Your task to perform on an android device: Play the Sleep sound to get the better sleep on the Insight Timer app.
Image 0: 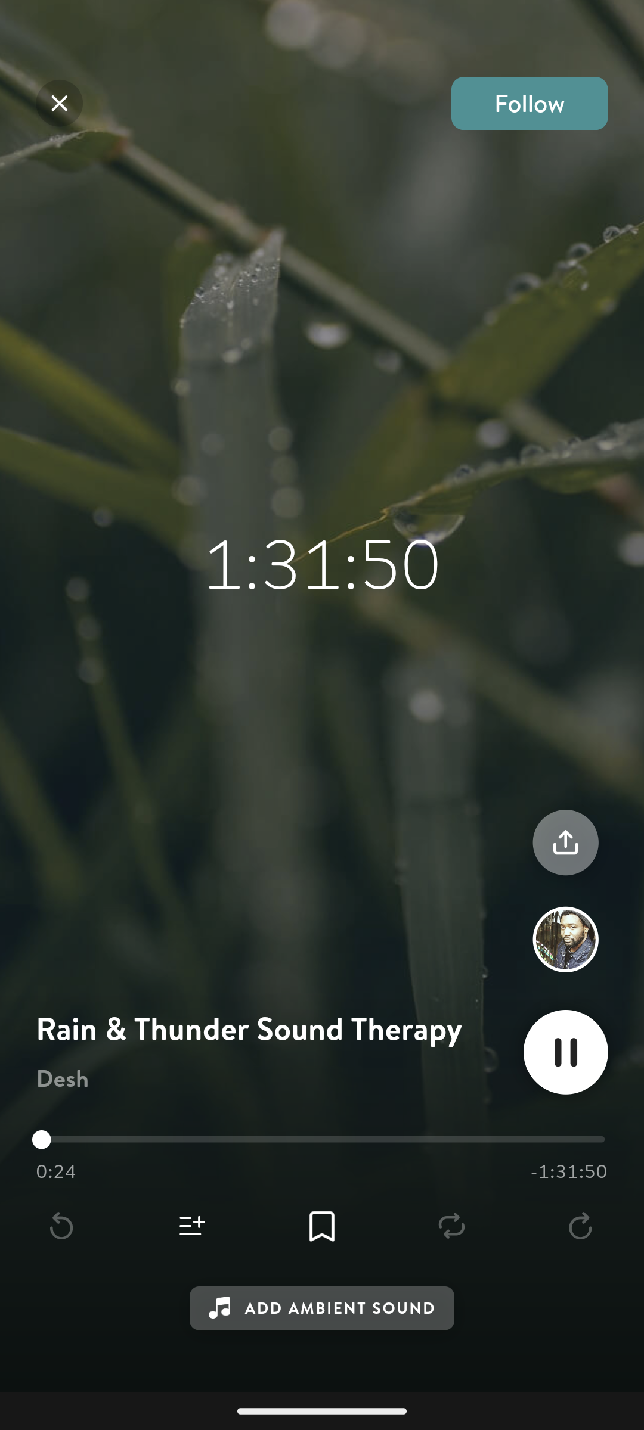
Go back to the search result screen.
Step 0: press back button
Image 1: 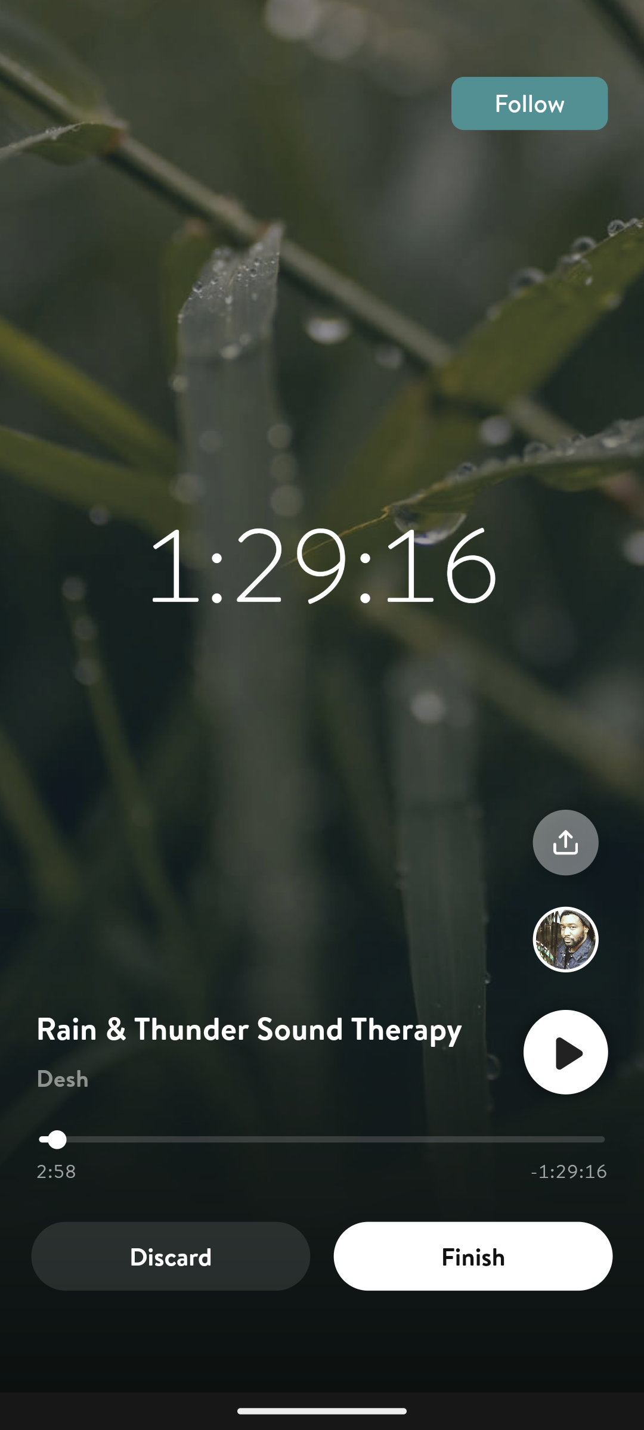
Go back to the search result screen.
Step 1: press back button
Image 2: 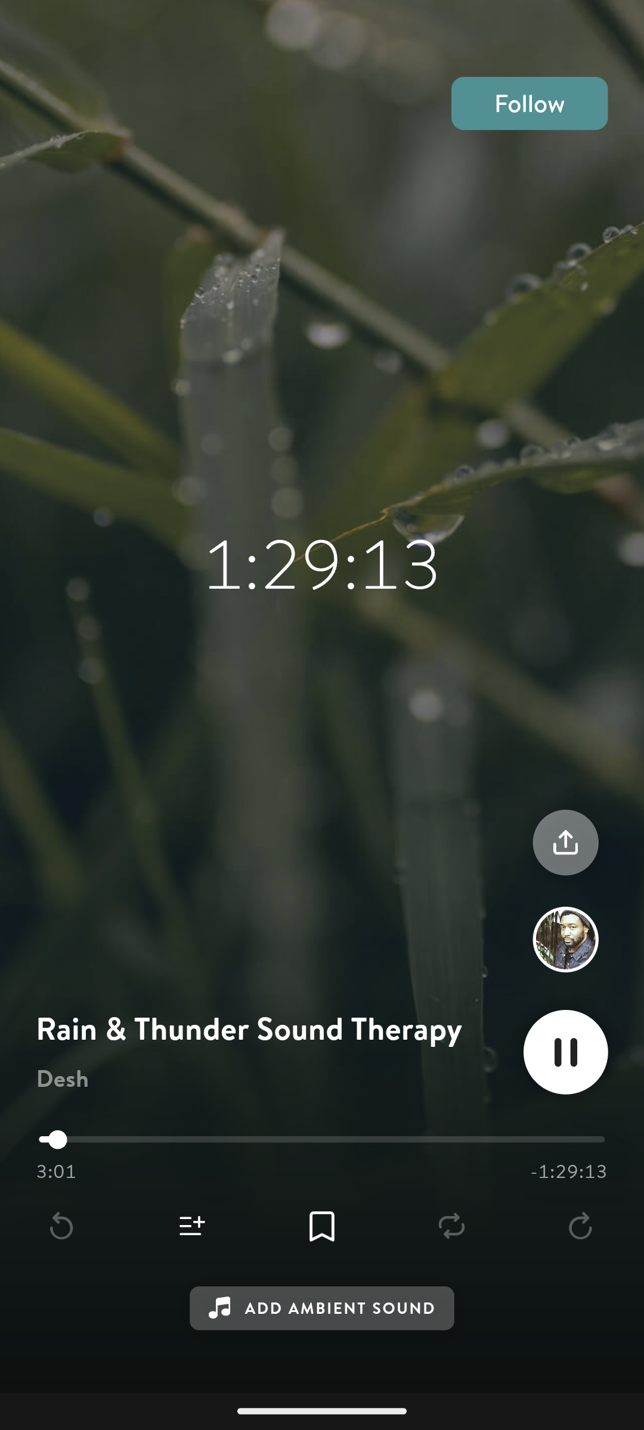
Go back to the search result screen.
Step 2: press back button
Image 3: 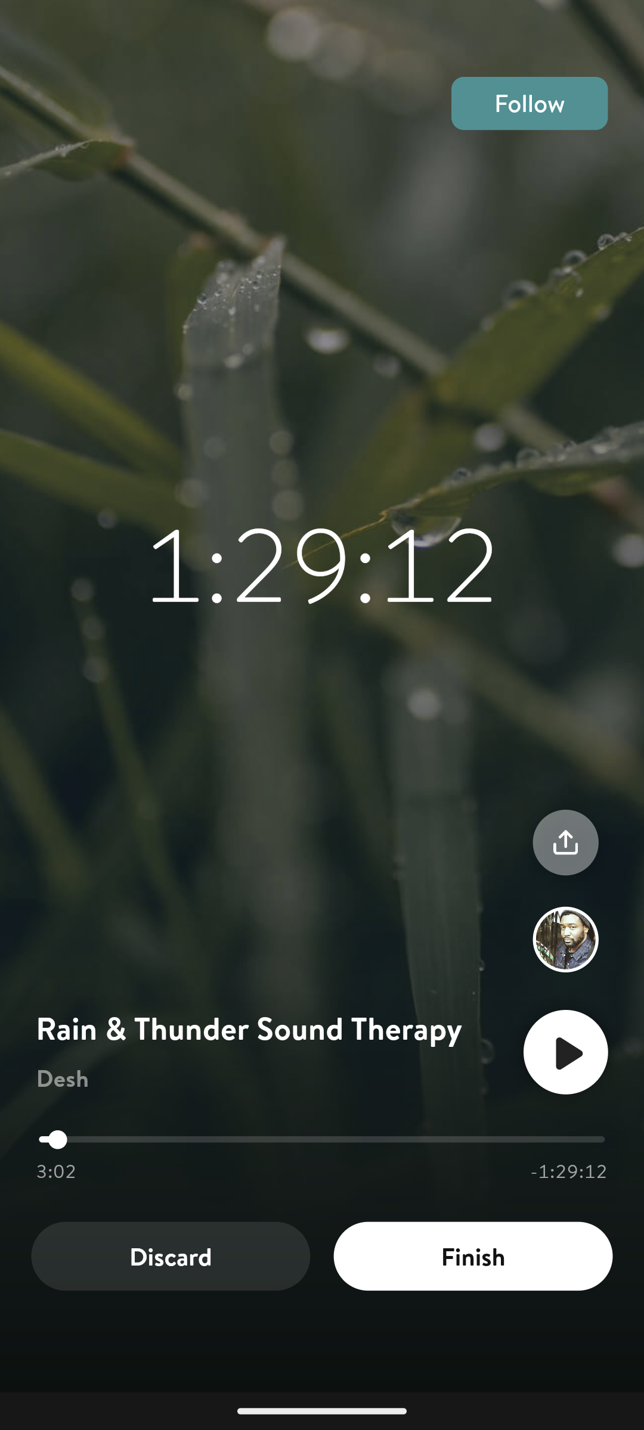
Click on Finish.
Step 3: click (473, 1256)
Image 4: 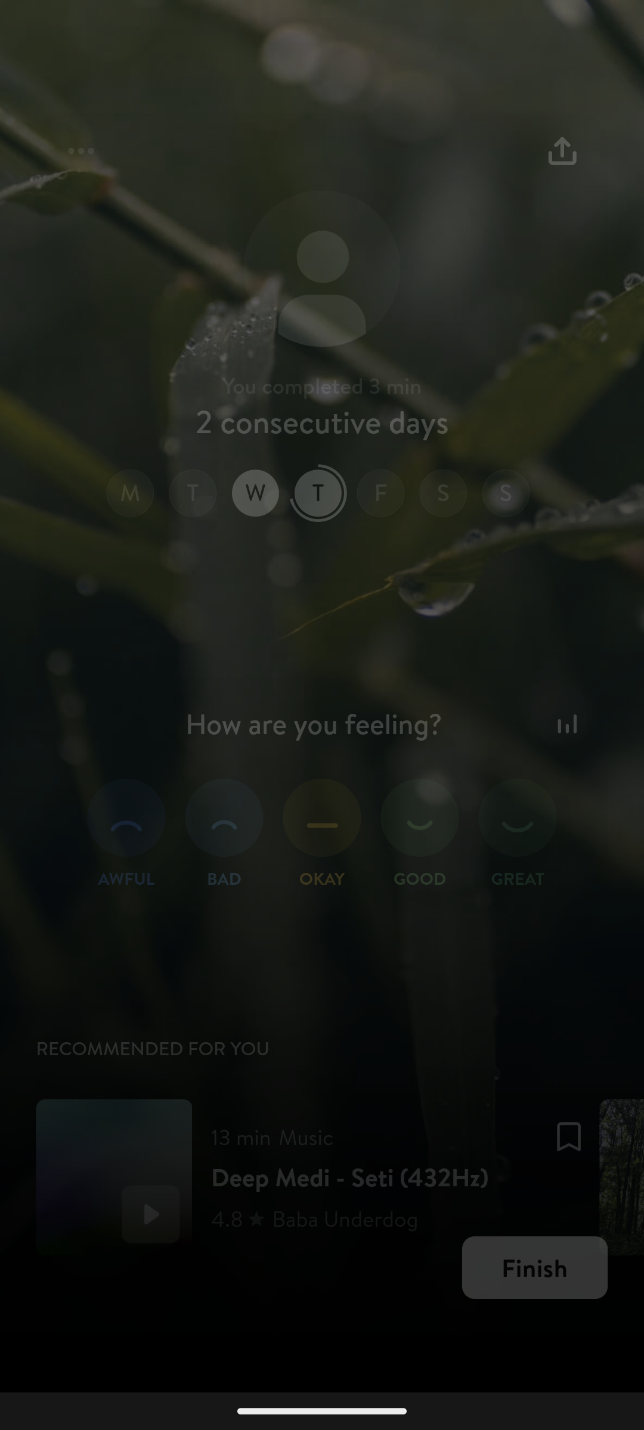
Go back.
Step 4: wait
Image 5: 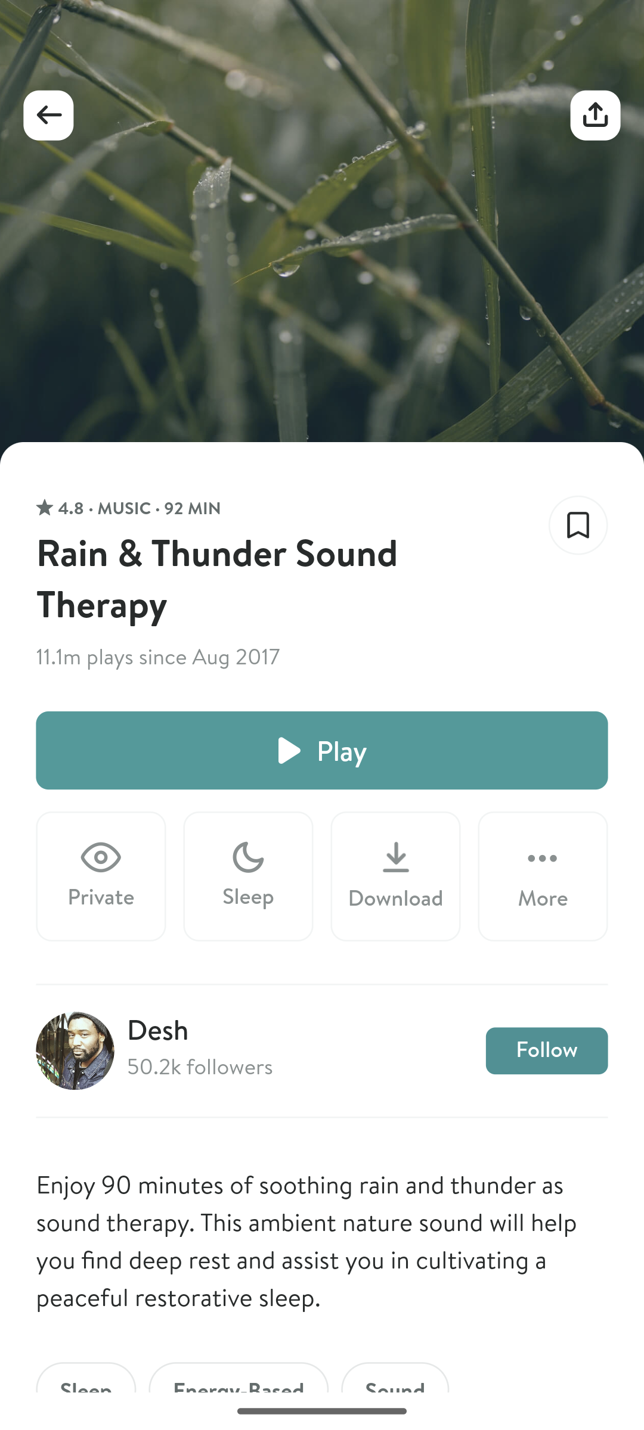
Go back.
Step 5: press back button
Image 6: 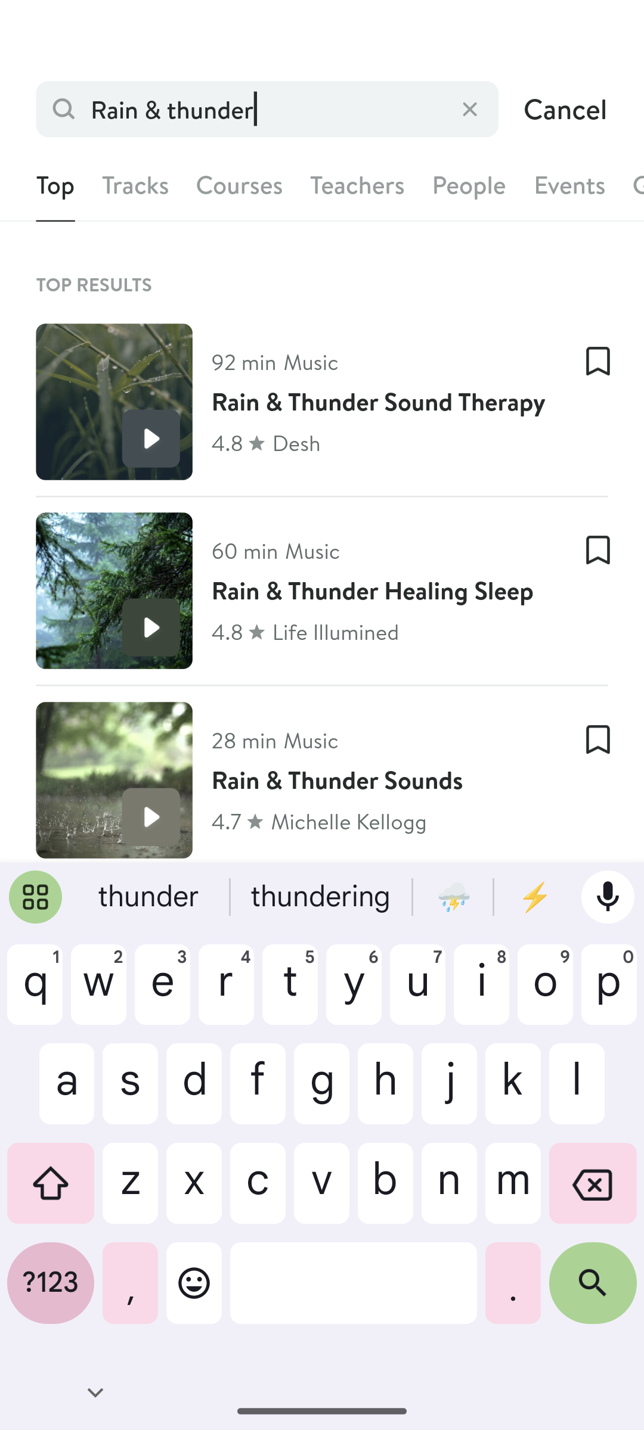
Type in Sleep.
Step 6: type "Sleep"
Image 7: 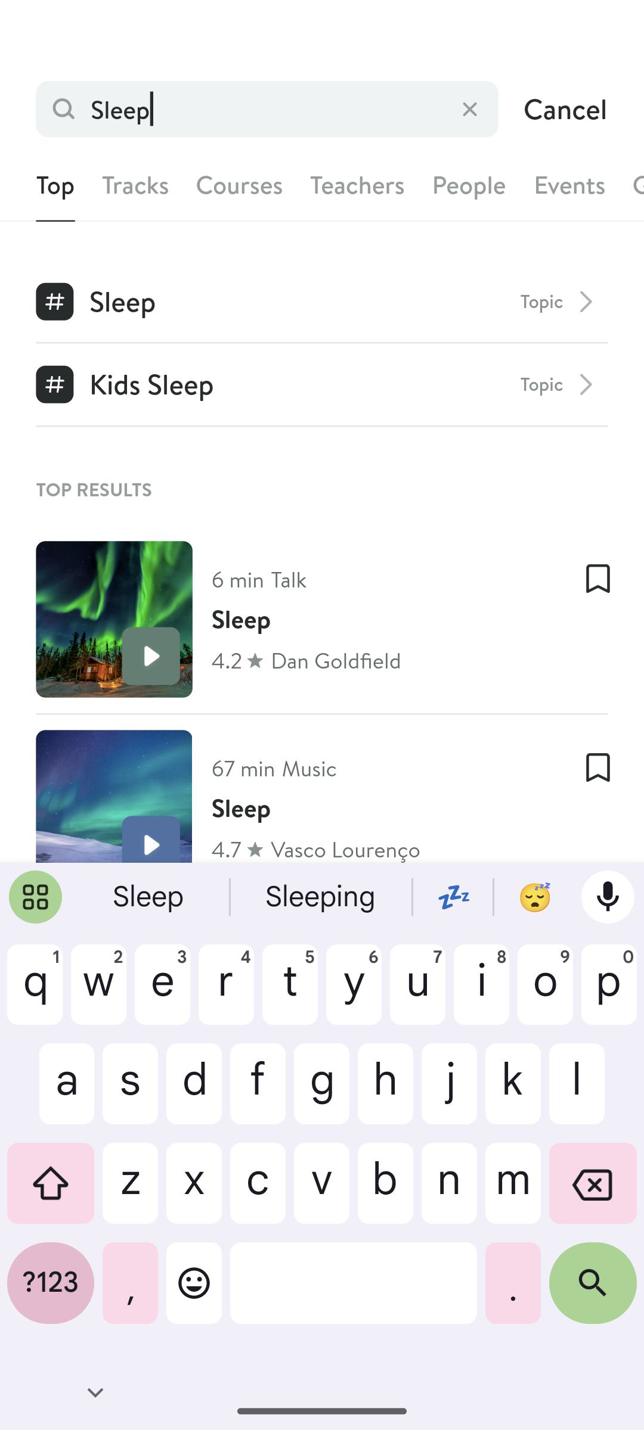
Click on the search button at the bottom right of the keyboard.
Step 7: click (593, 1292)
Image 8: 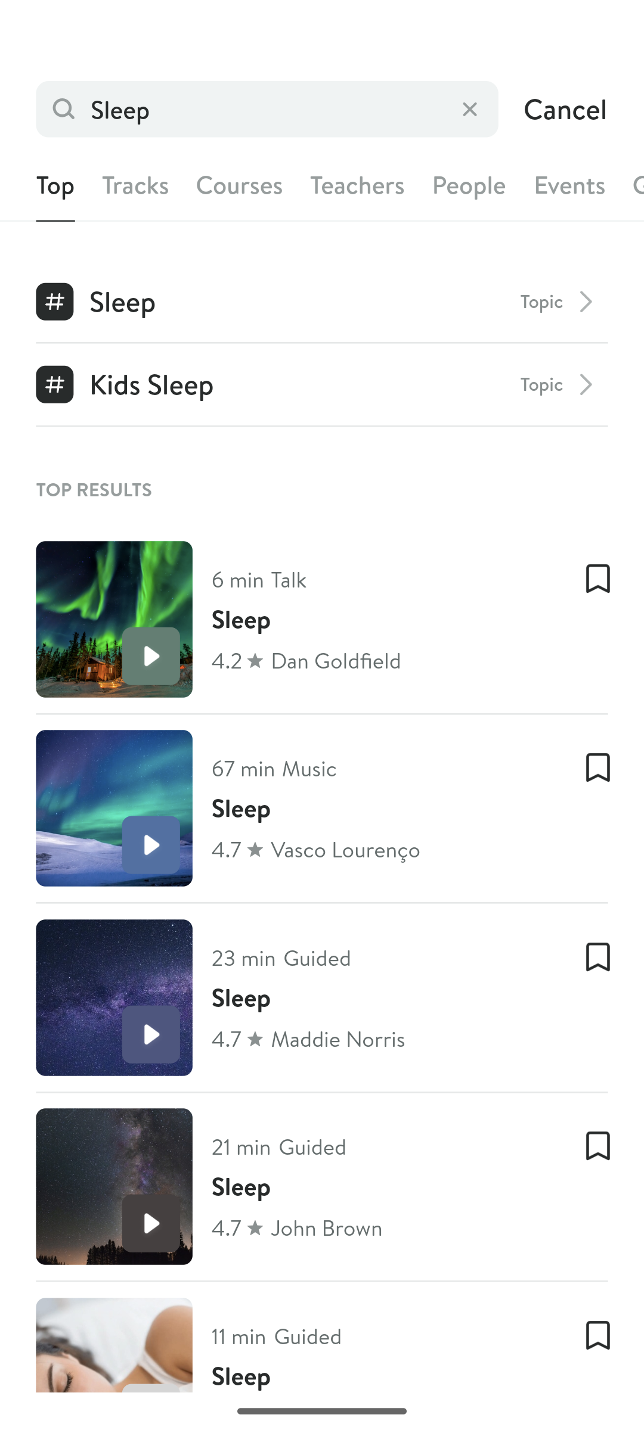
Click on the first search result.
Step 8: click (322, 619)
Image 9: 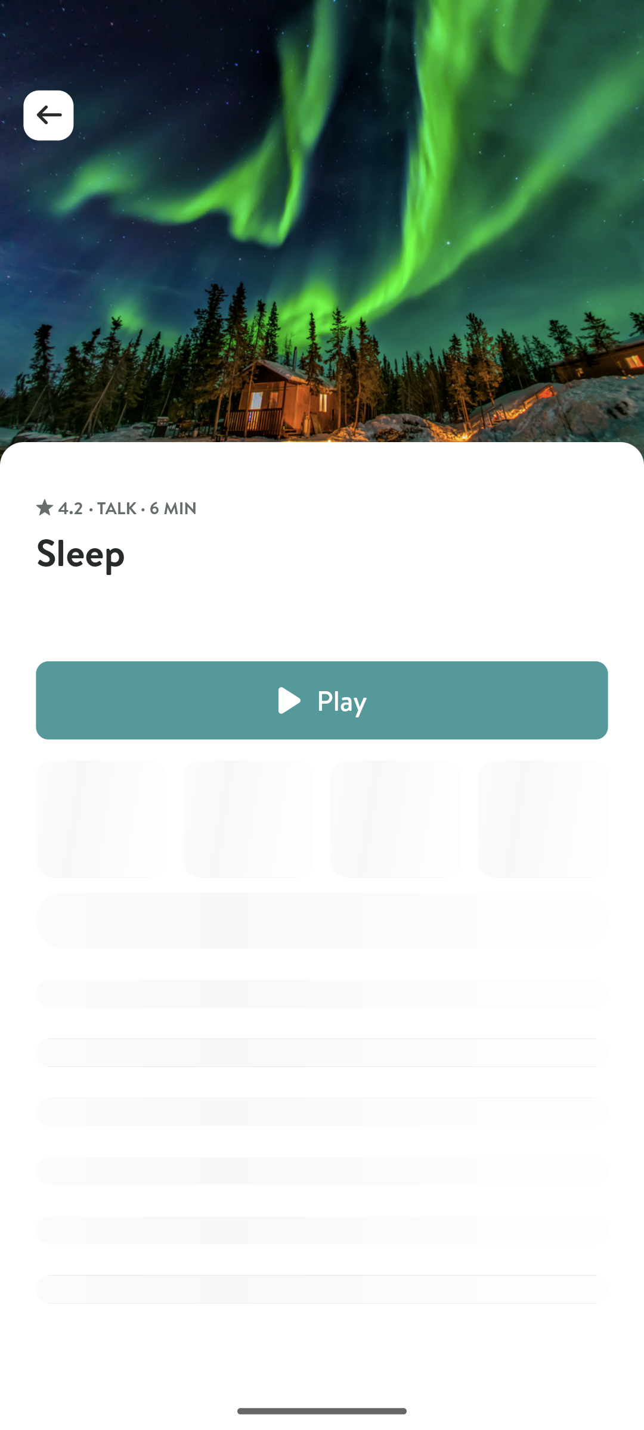
Click on the first search result.
Step 9: wait
Image 10: 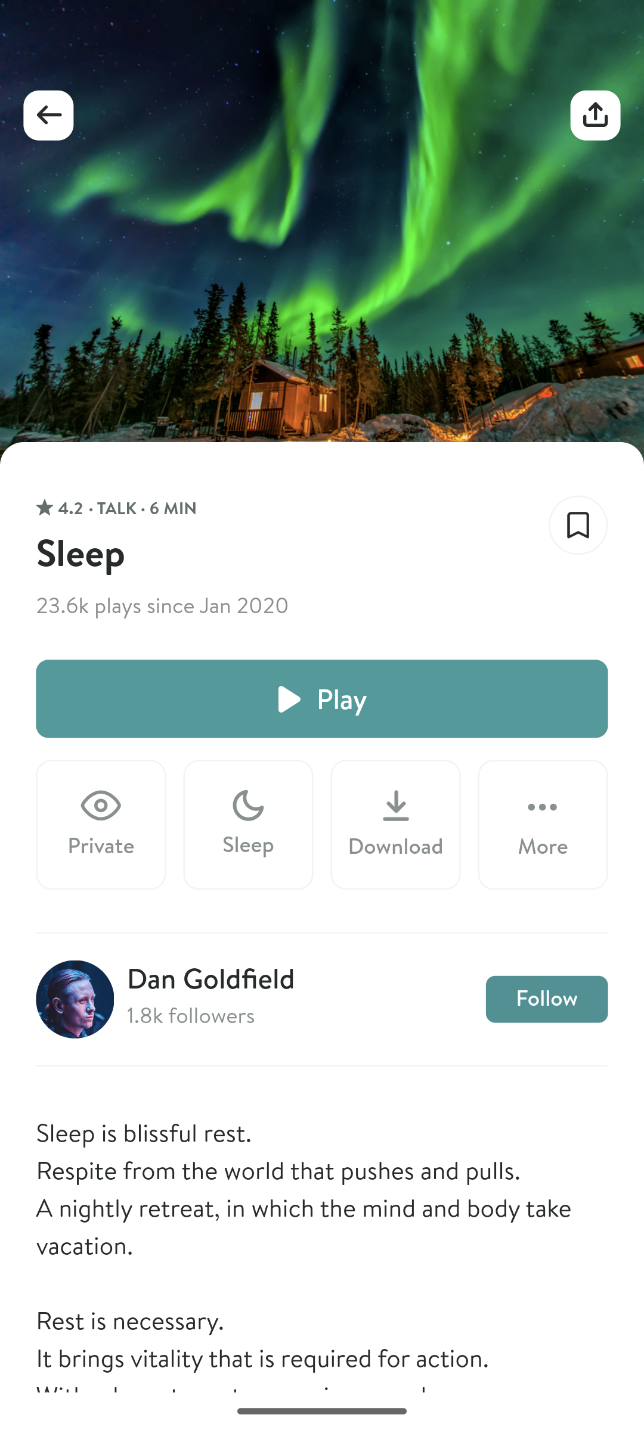
Click on the Play tab.
Step 10: click (321, 699)
Image 11: 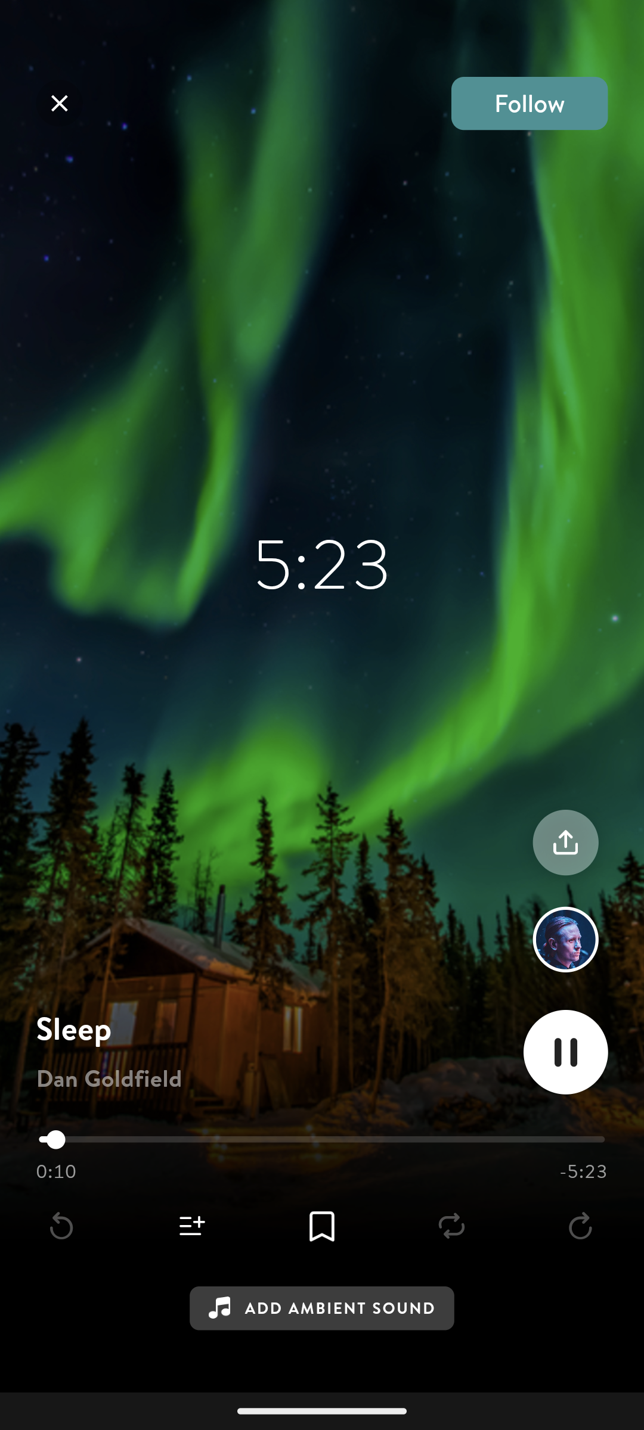
Click on the Play tab.
Step 11: wait